Your task to perform on an android device: Open the any.do app and create a task for Gym Session for tomorrow.
Image 0: 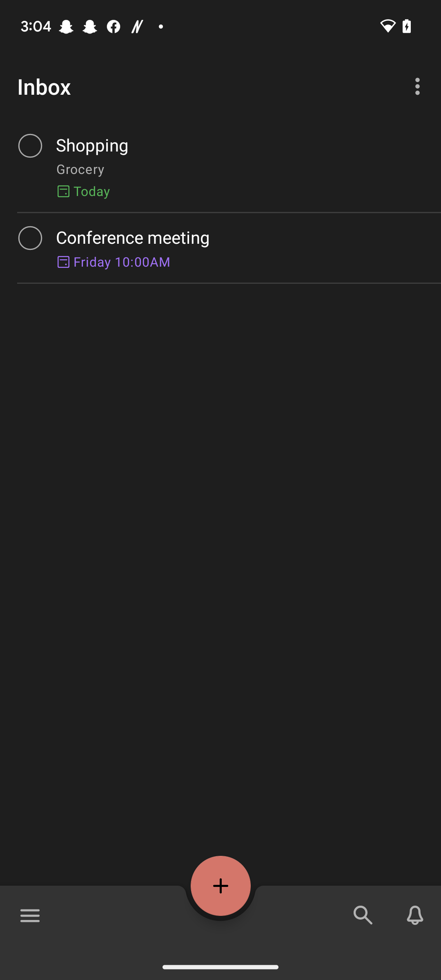
Open the any.do app
Step 0: open app "Any.do"
Image 1: 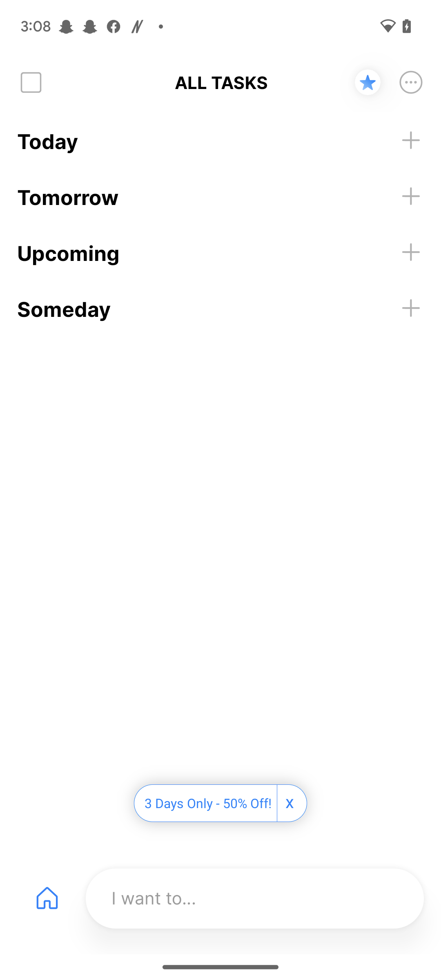
Click on the + icon next to the tomorrow
Step 1: click (410, 196)
Image 2: 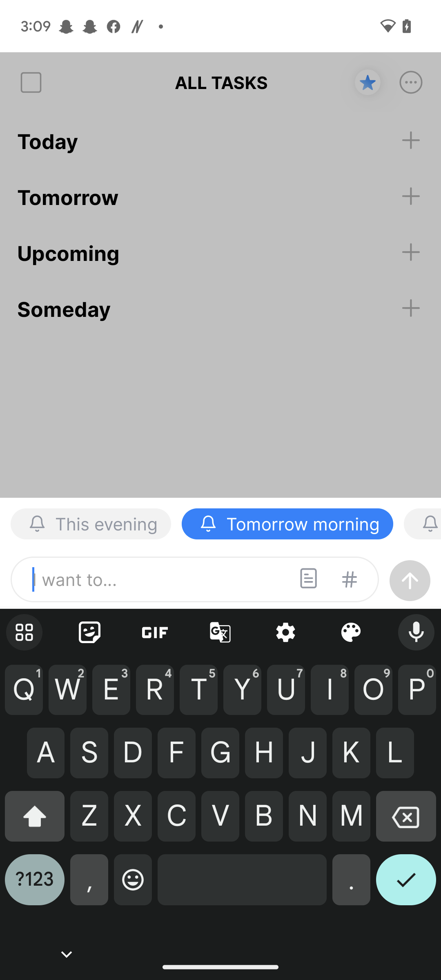
Enter the task name as Gym Session
Step 2: type "Gym Session"
Image 3: 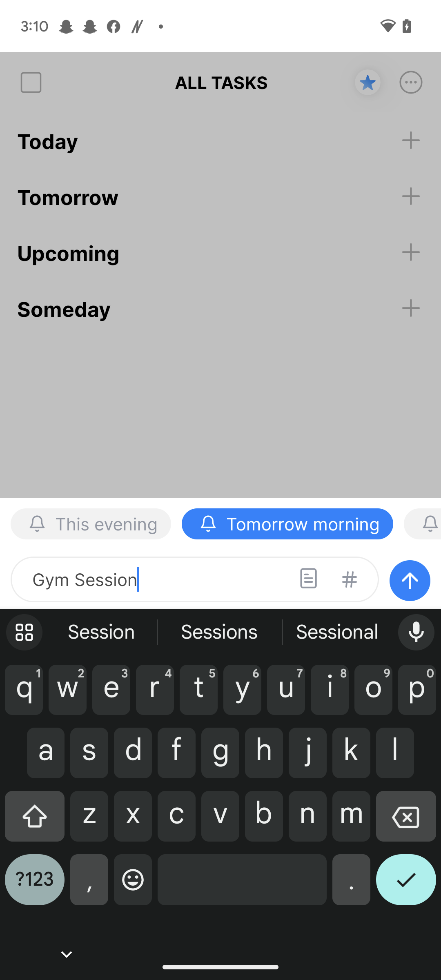
Click on the above arrow icon
Step 3: click (410, 581)